Your task to perform on an android device: I want to view the schedule of the train from Ulm to Berlin from 03:35 a.m. to 01:16 p.m. in the Wanderu app.
Image 0: 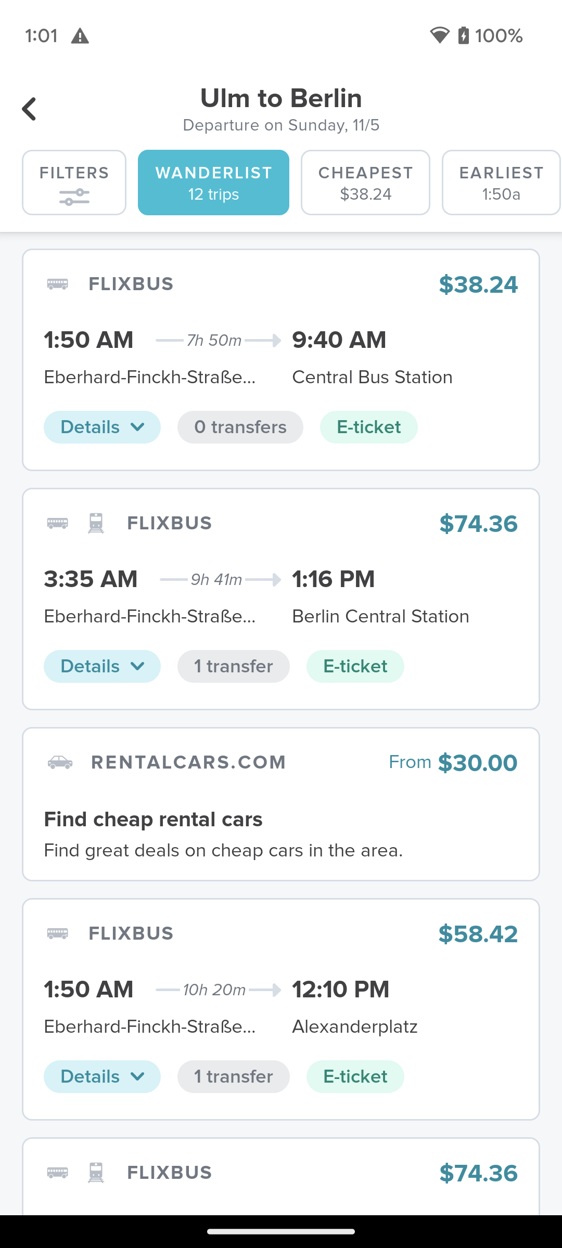
Click on the details drop down button of the train from 03:35 a.m. to 1:16 p.m to view the schedule.
Step 0: click (102, 666)